Your task to perform on an android device: As I am taking a break from work and require to stay in peace for this view the details of the first property with 1 guest and 1 bedroom apartment in Barcelona at the Rentalia app.
Image 0: 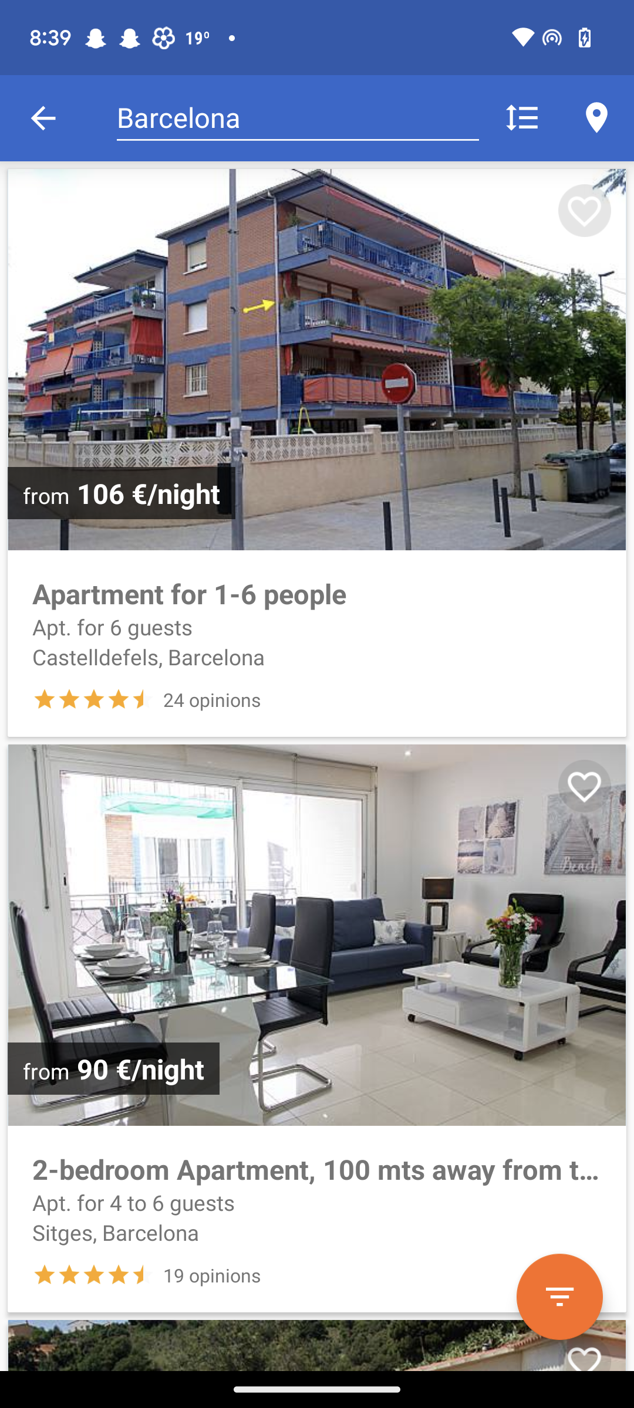
Click on the filter icon at the bottom right corner of the screen
Step 0: click (559, 1297)
Image 1: 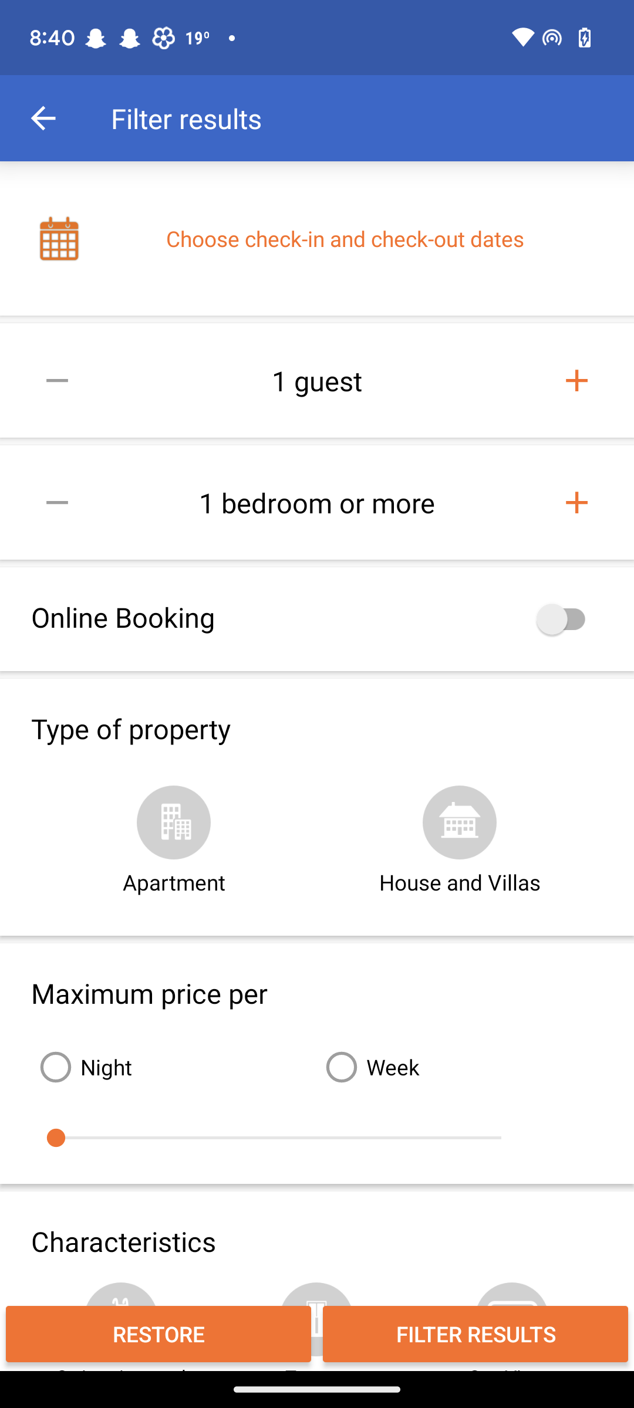
Click on the apartment in the type of property
Step 1: click (174, 841)
Image 2: 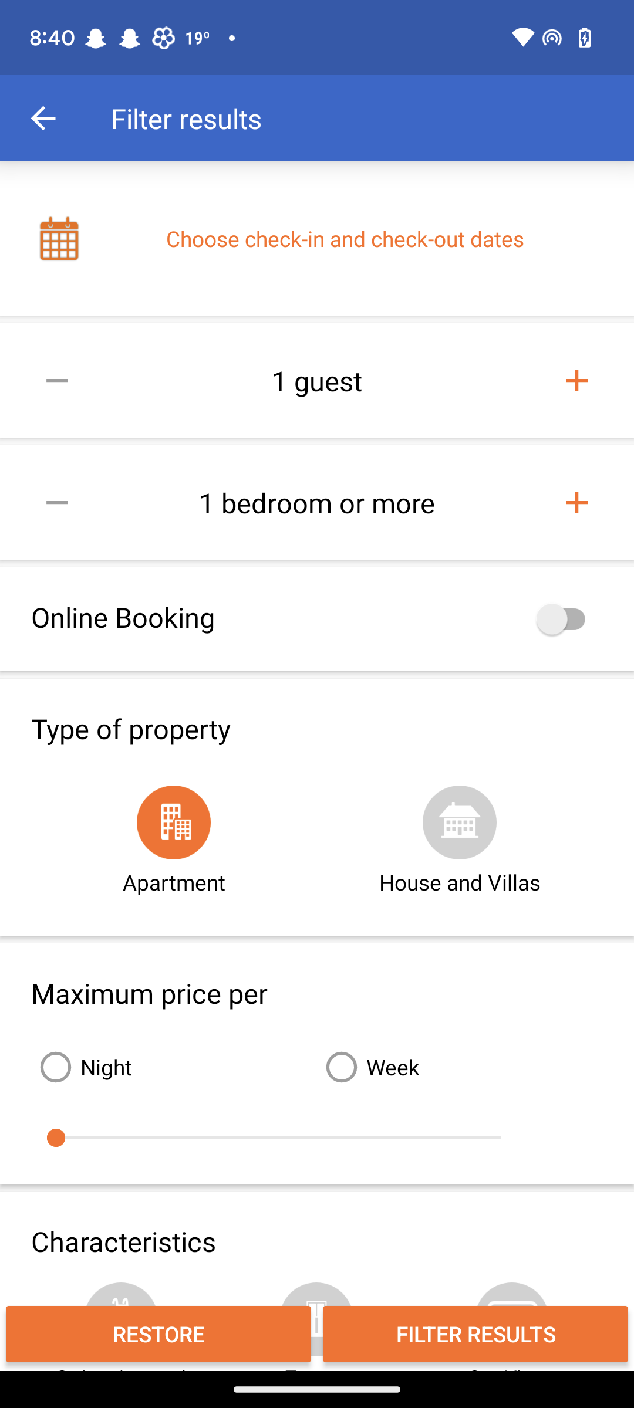
Click on the filter results button
Step 2: click (475, 1333)
Image 3: 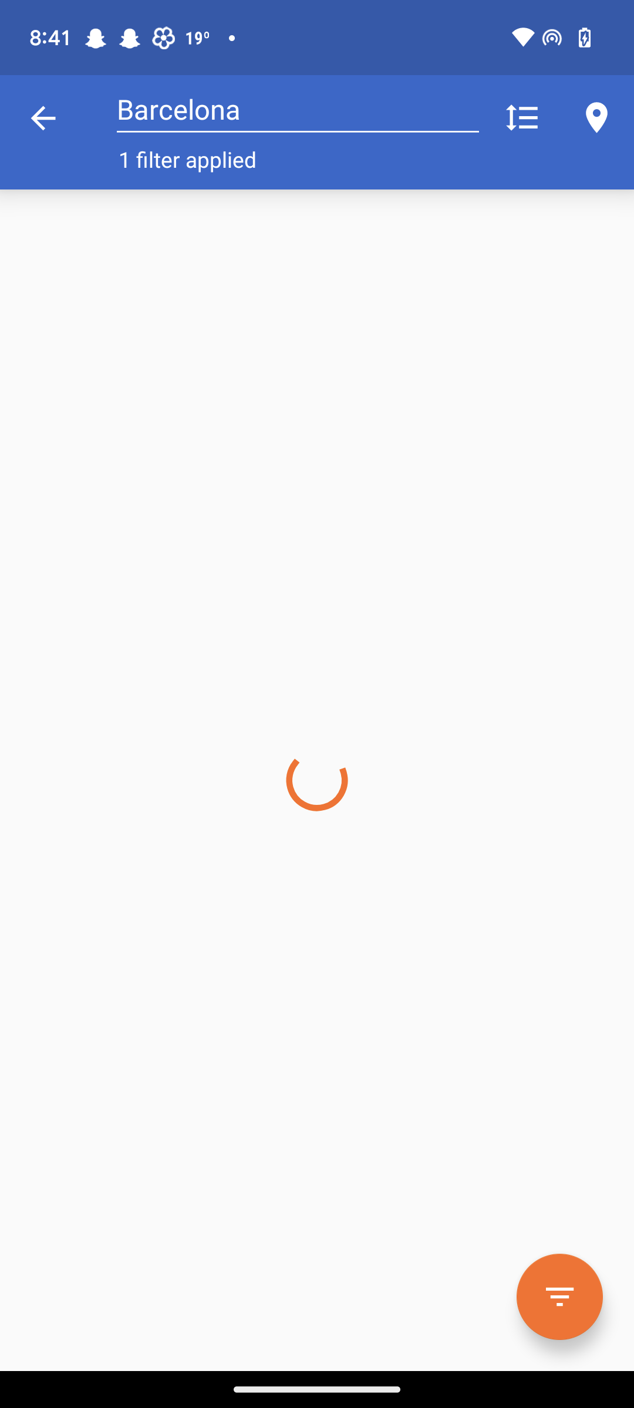
Click on the filter results button
Step 3: wait
Image 4: 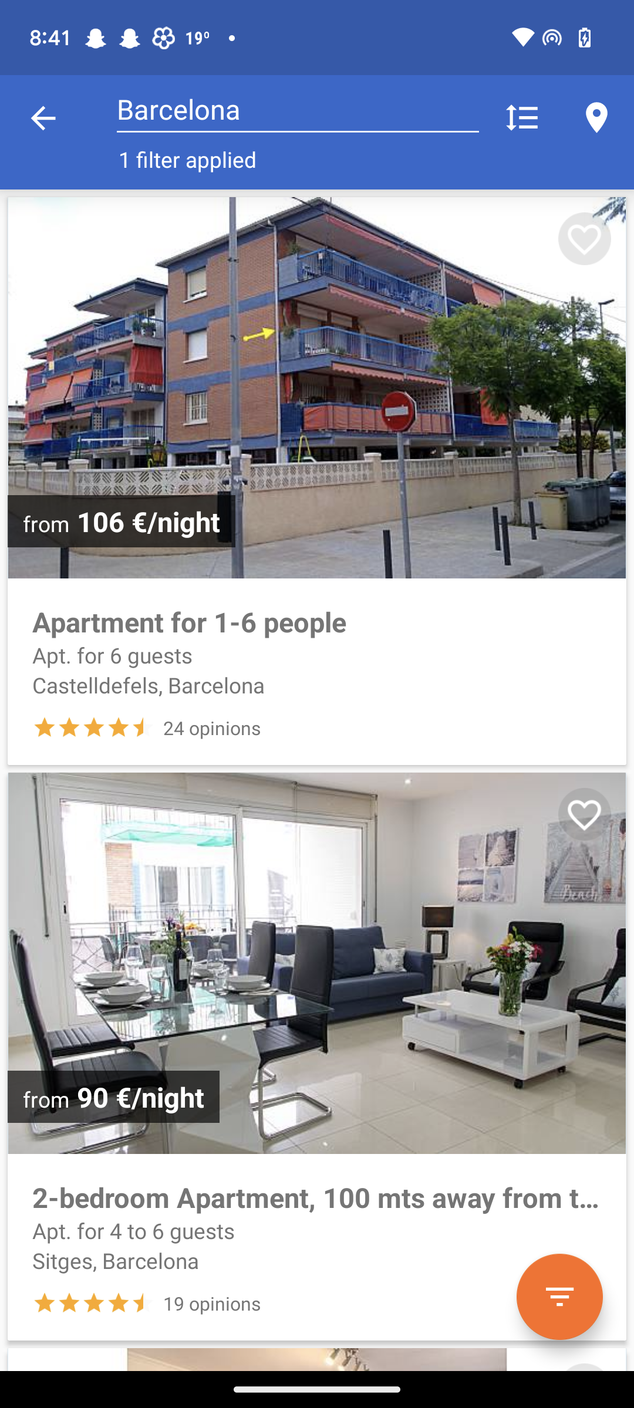
Open the first property
Step 4: click (317, 671)
Image 5: 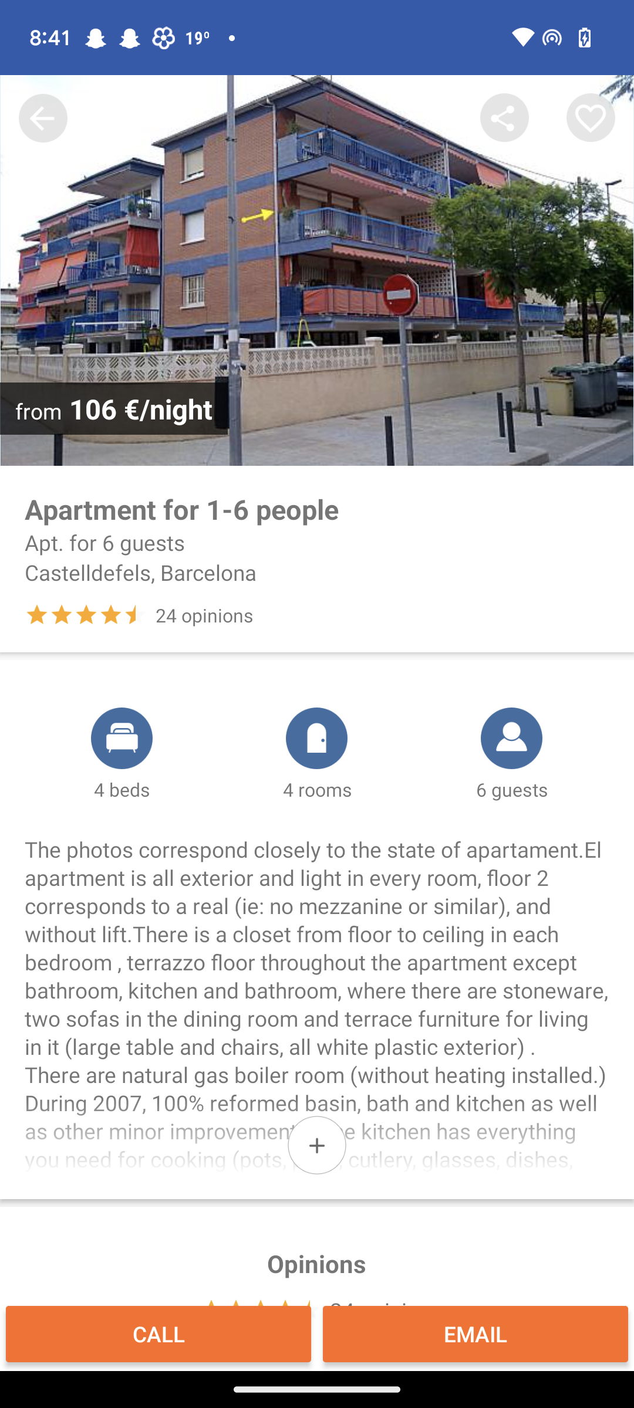
Swipe up to view more property details
Step 5: scroll down
Image 6: 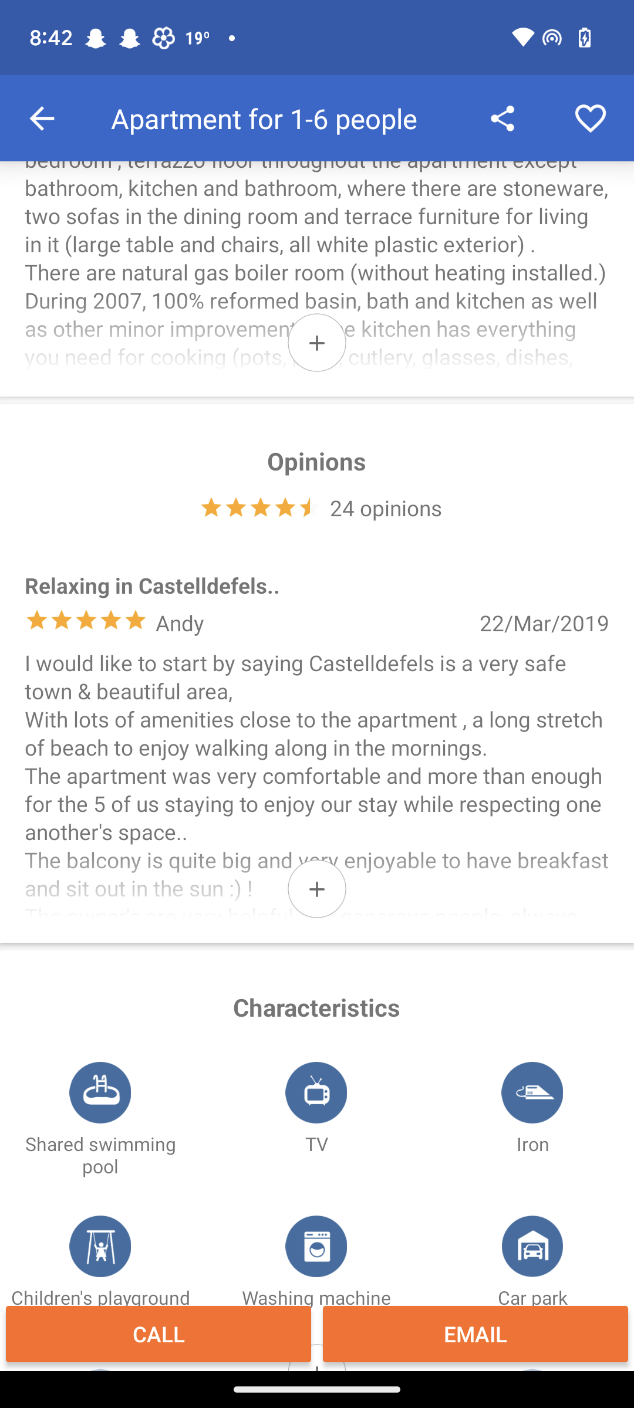
Swipe up to view more property details
Step 6: scroll down
Image 7: 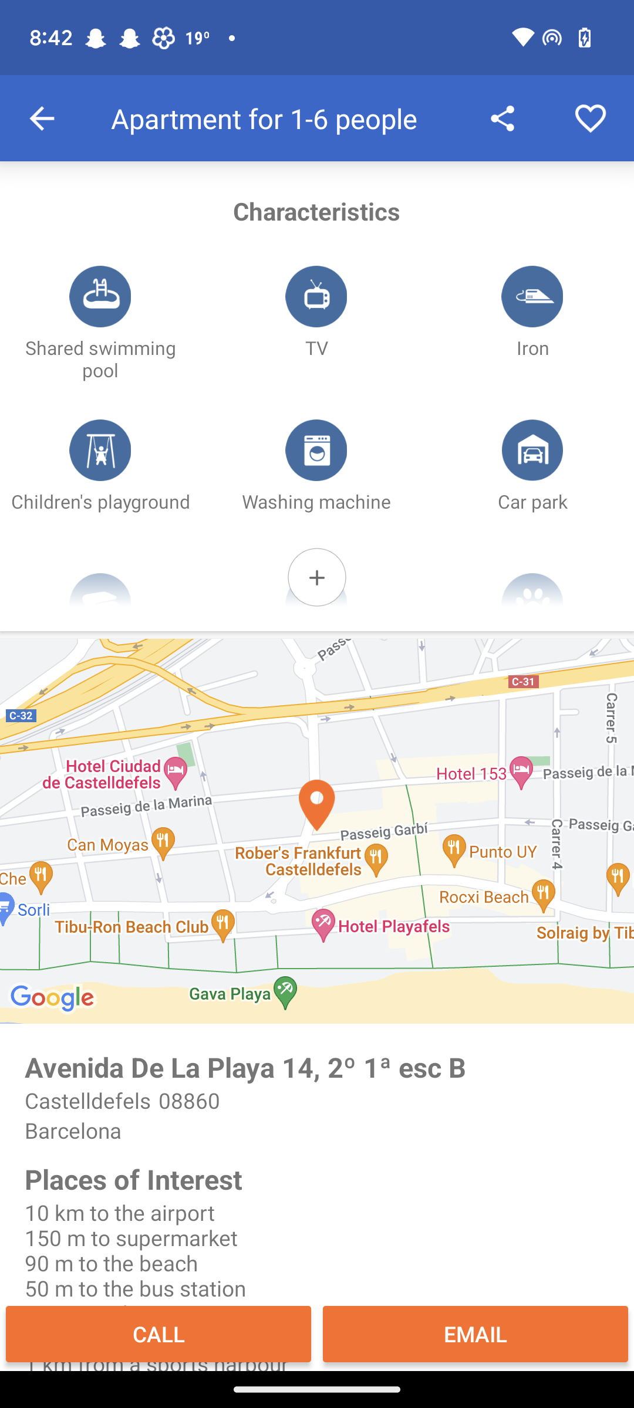
click on the + icon in the characteristics section
Step 7: click (317, 577)